Your task to perform on an android device: To choose the best product, I would want to read reviews of the Hilgrove H26H4 All Purpose 26mm Hammer Impact Drill Machine on the Flipkart app.
Image 0: 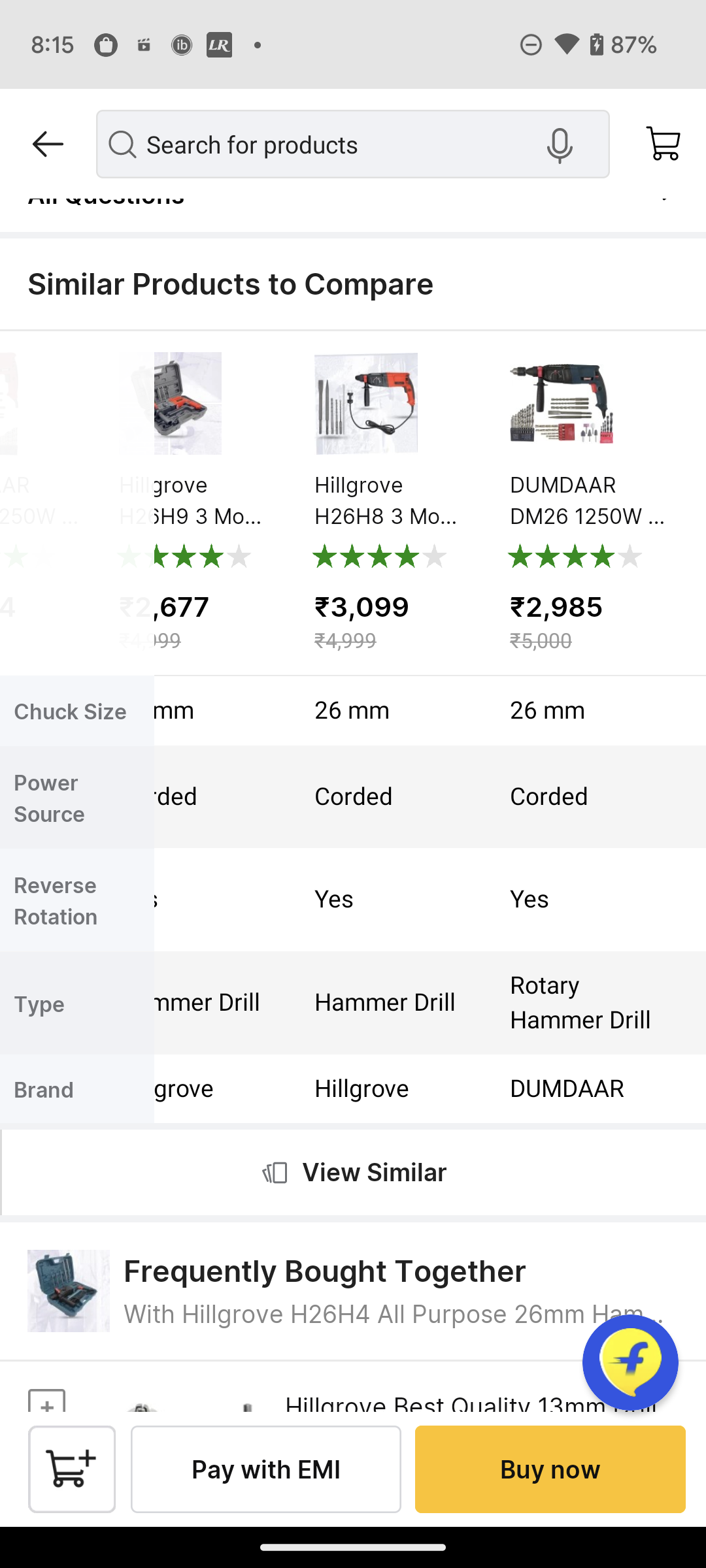
swipe down for reviews
Step 0: scroll up
Image 1: 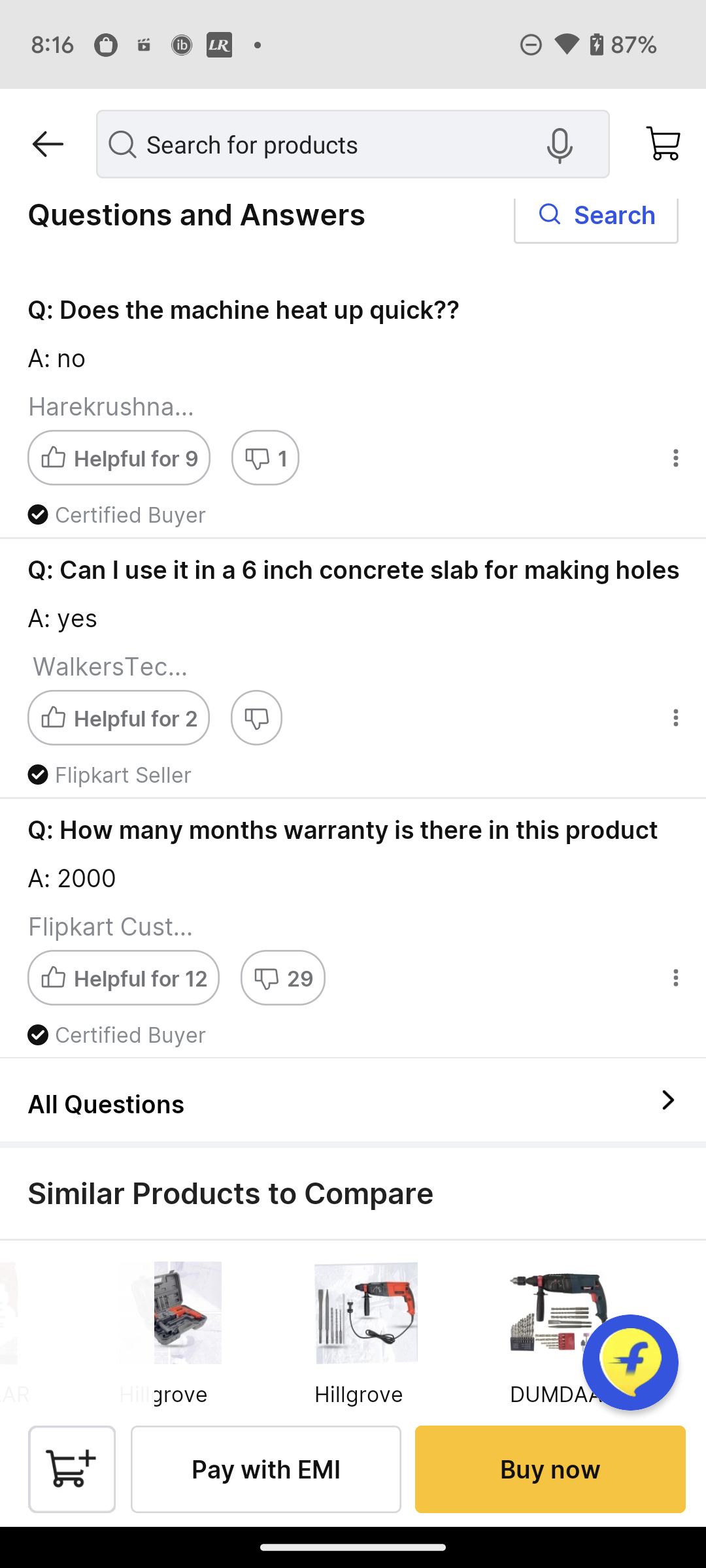
swipe down for reviews
Step 1: scroll up
Image 2: 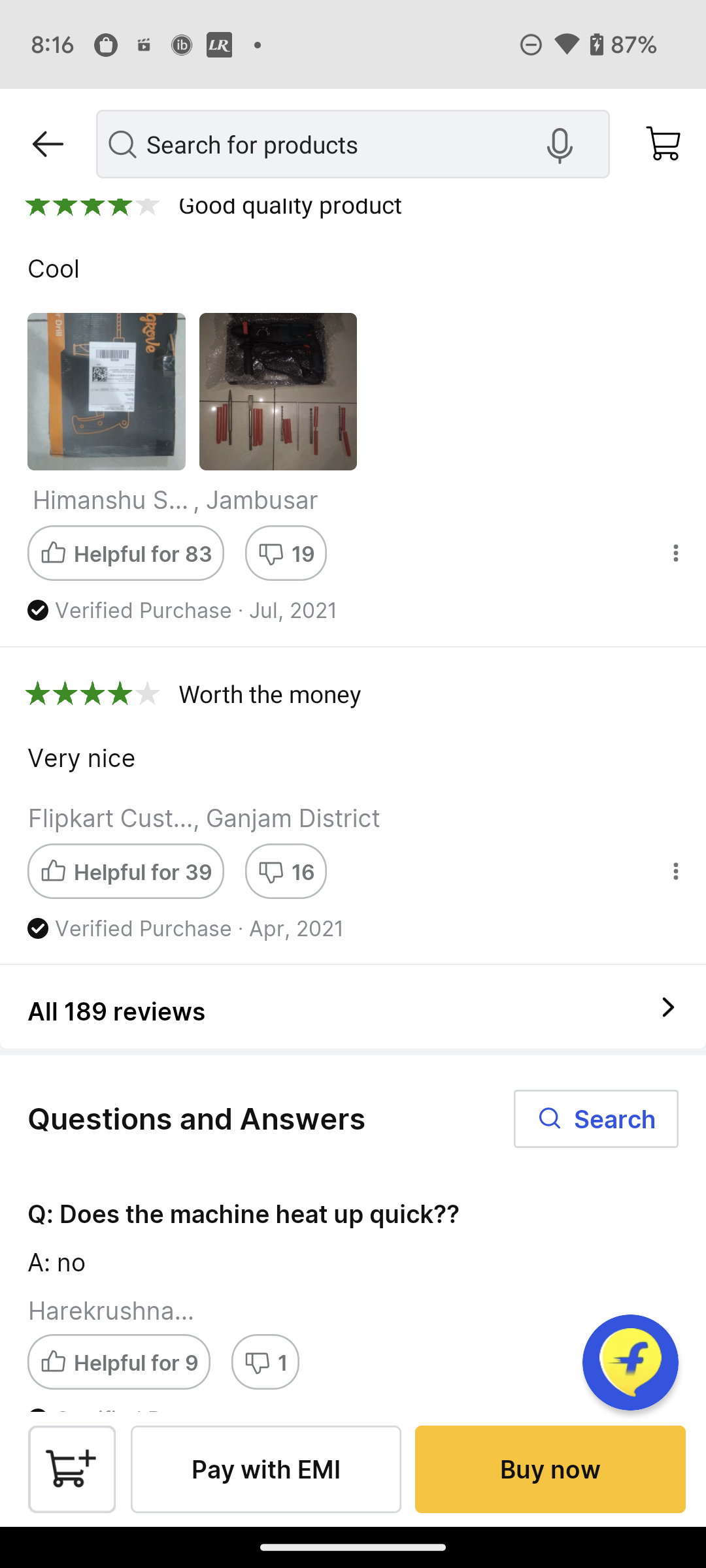
Click on All 189 reviews
Step 2: click (130, 1011)